Your task to perform on an android device: I want to import some contacts from a file on my device, so import contacts from the contacts.vcf file to my phone in the Contacts app.
Image 0: 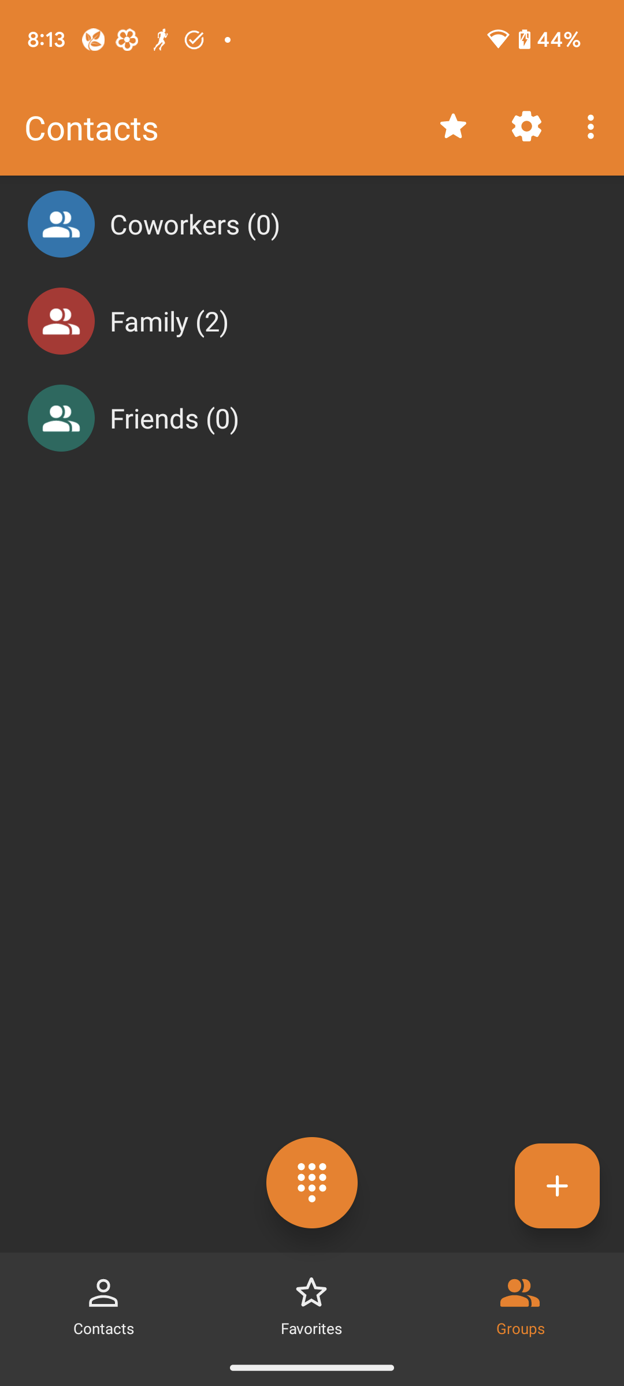
Click on the three dots icon at the top right corner of the screen to view the import contacts option.
Step 0: click (593, 126)
Image 1: 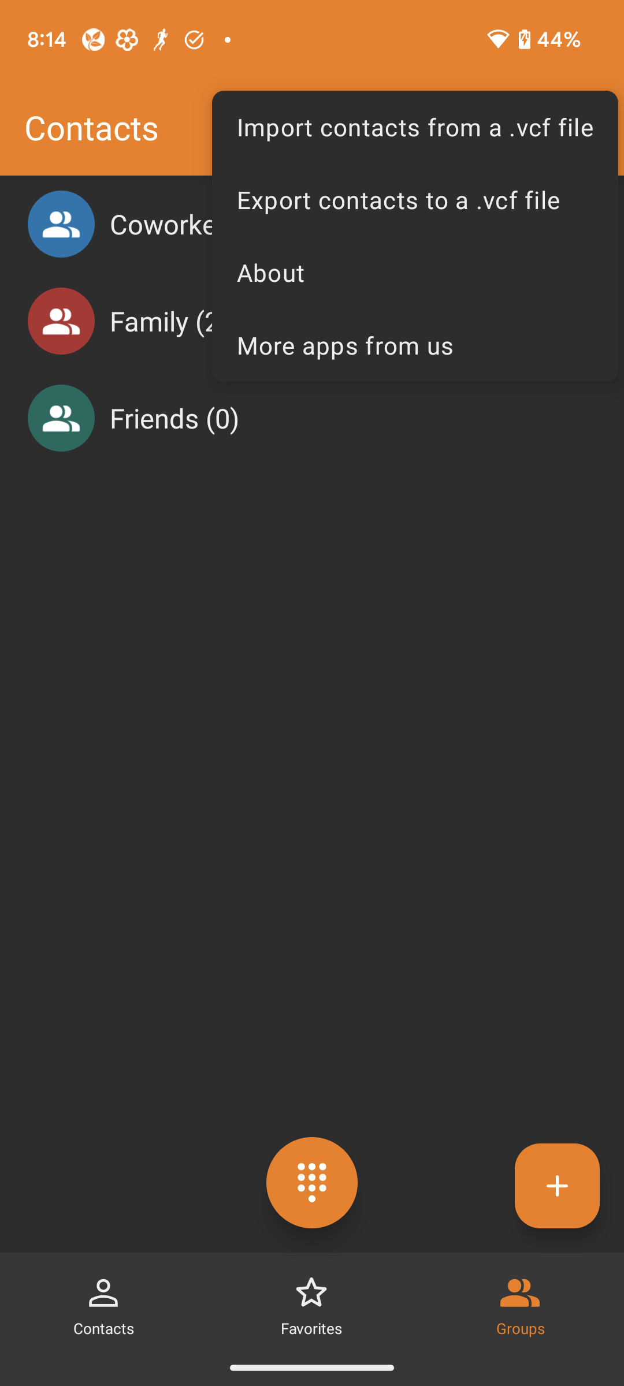
Click on the Import contacts from a .vcf file to select this option.
Step 1: click (415, 126)
Image 2: 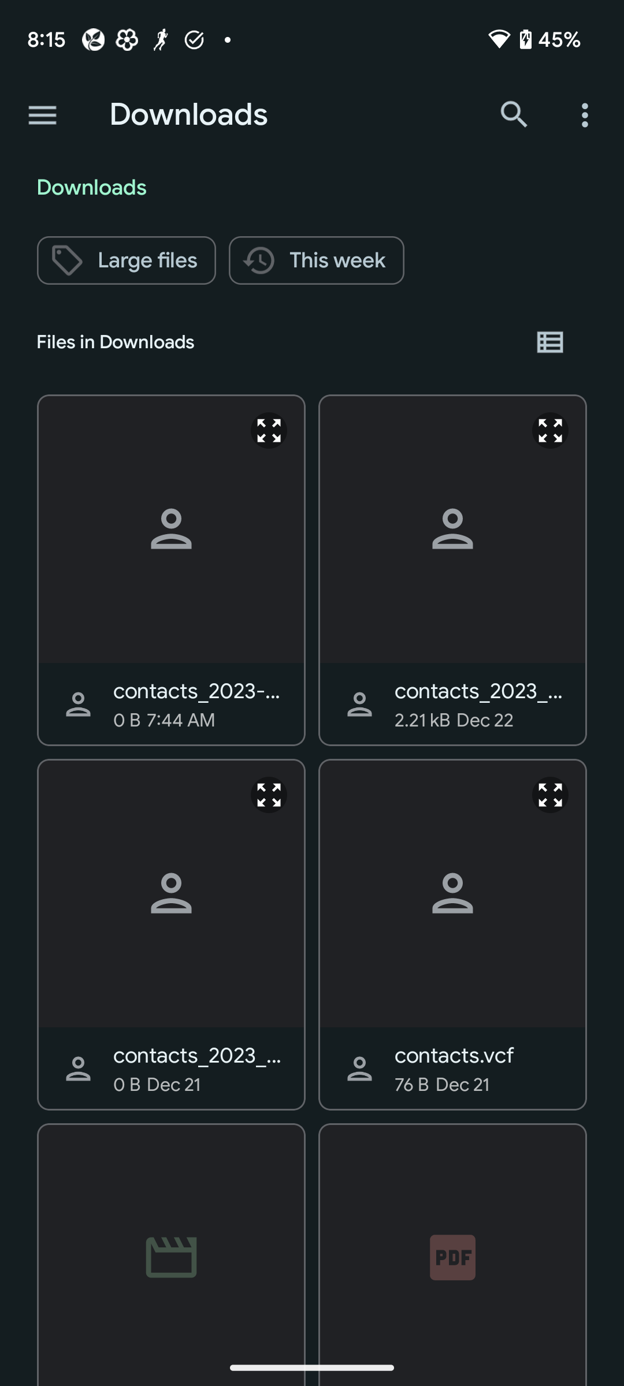
Click on the contacts.vcf file to import contacts from this file.
Step 2: click (452, 892)
Image 3: 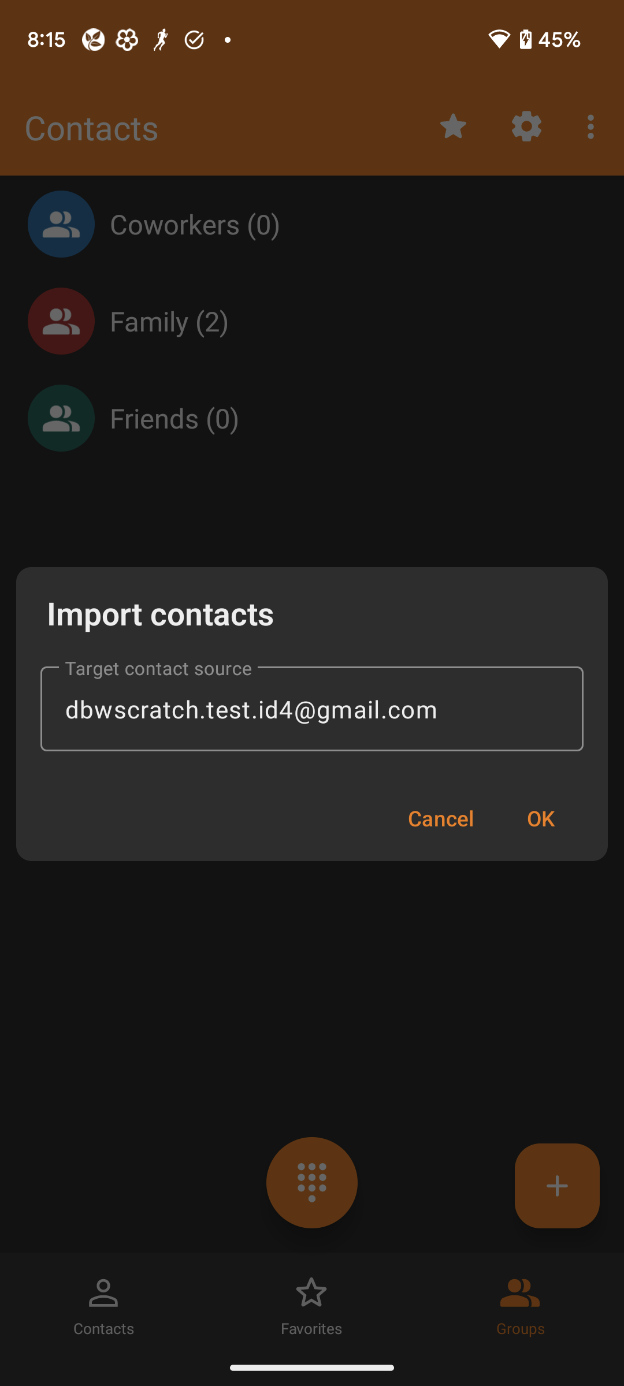
Click on the OK button to import the contacts.
Step 3: click (540, 818)